Your task to perform on an android device: View all the contacts that I have saved in my Contacts app.
Image 0: 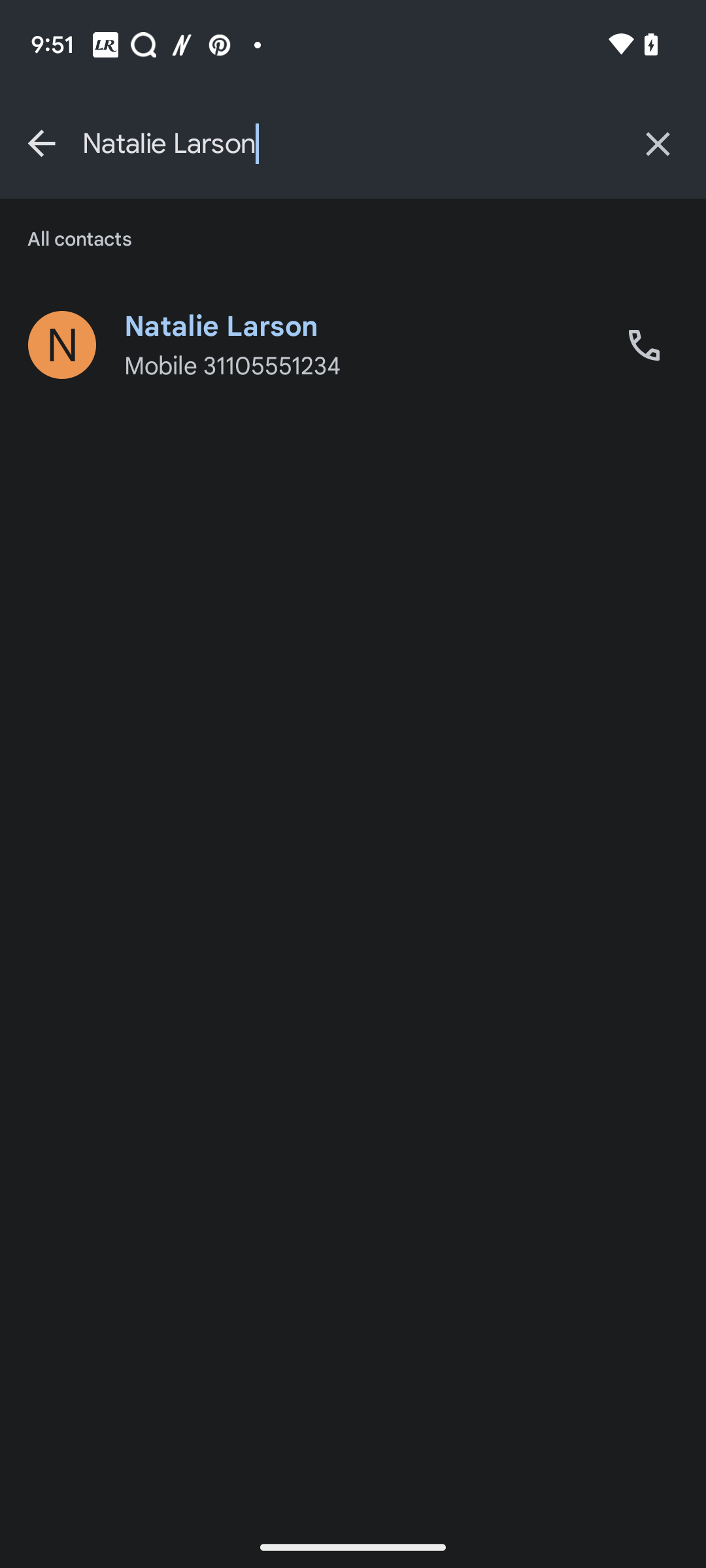
Go back to the previous page.
Step 0: press back button
Image 1: 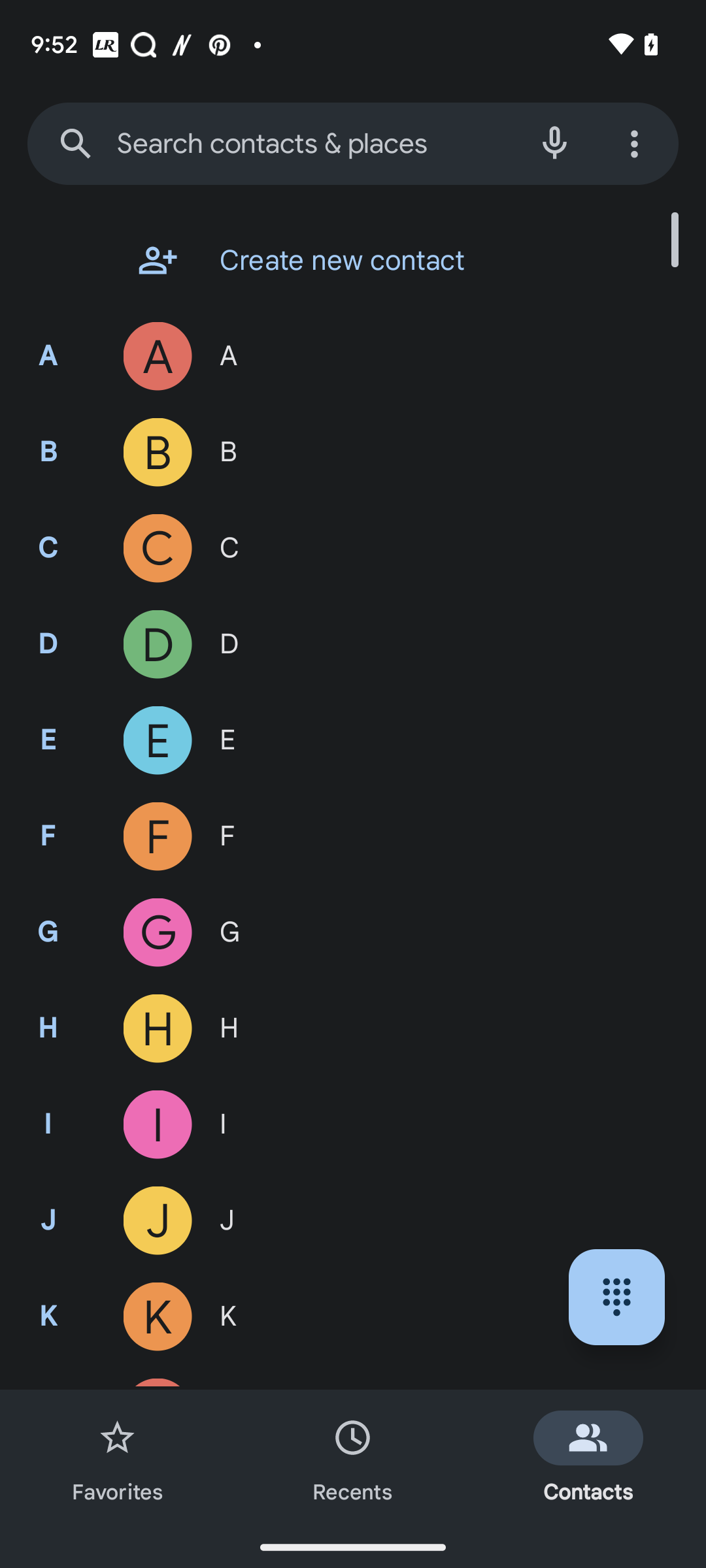
Scroll up
Step 1: scroll down